Your task to perform on an android device: I will set a reminder for November 16 at 6 p.m. on the Google Tasks app to buy groceries.
Image 1: 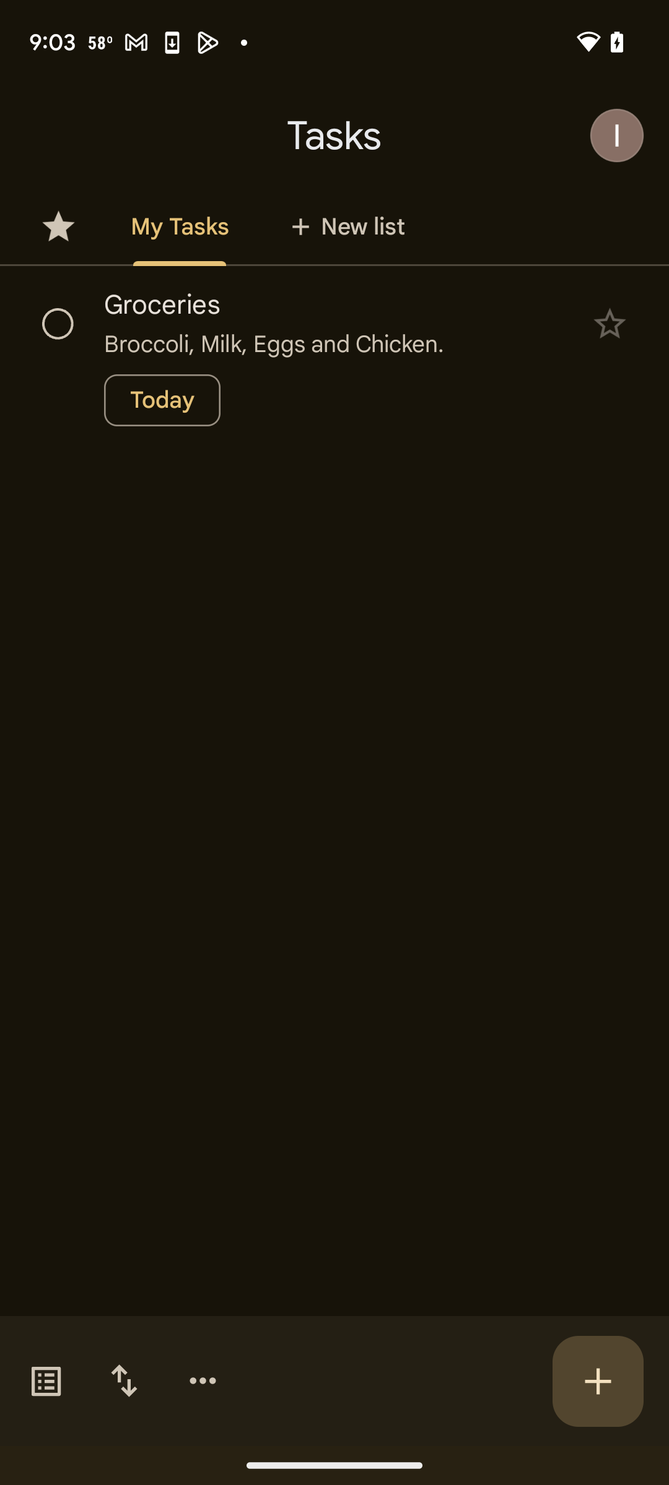
Click on Groceries
Step 1: click (334, 304)
Image 2: 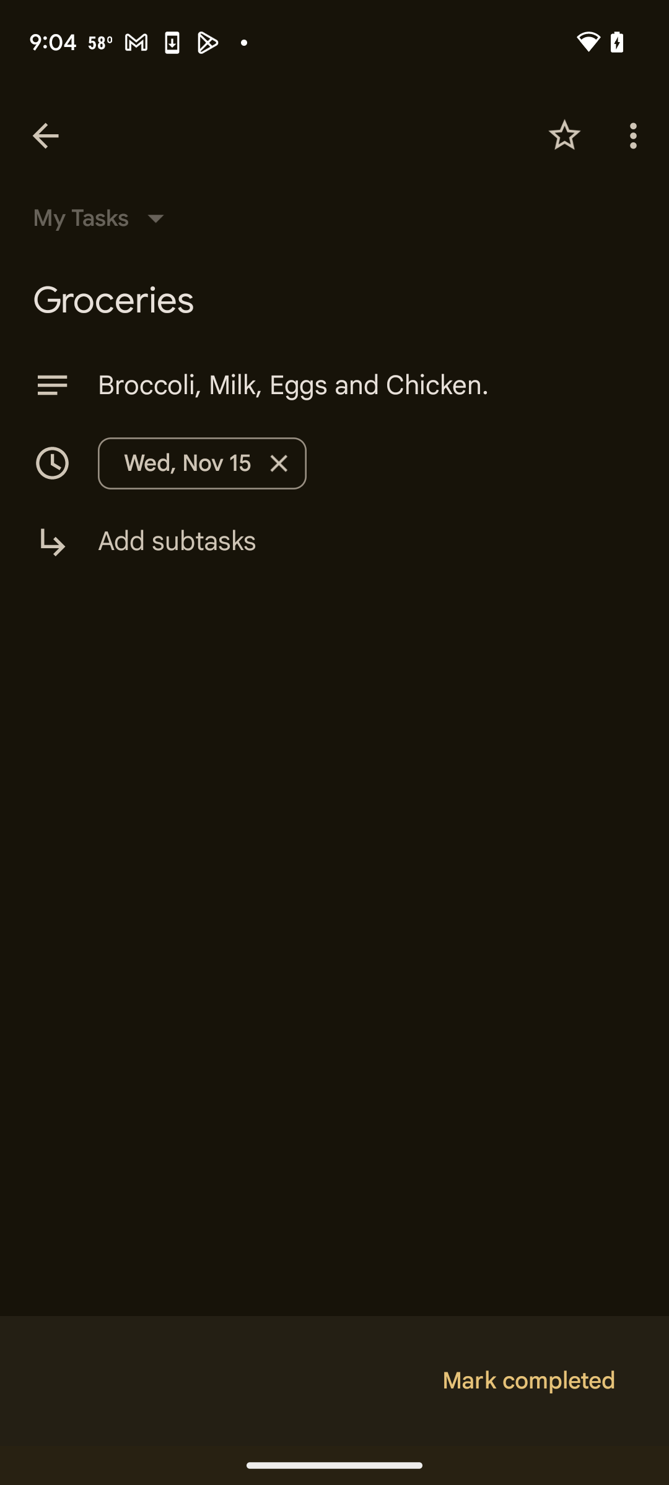
Click on the date
Step 2: click (202, 463)
Image 3: 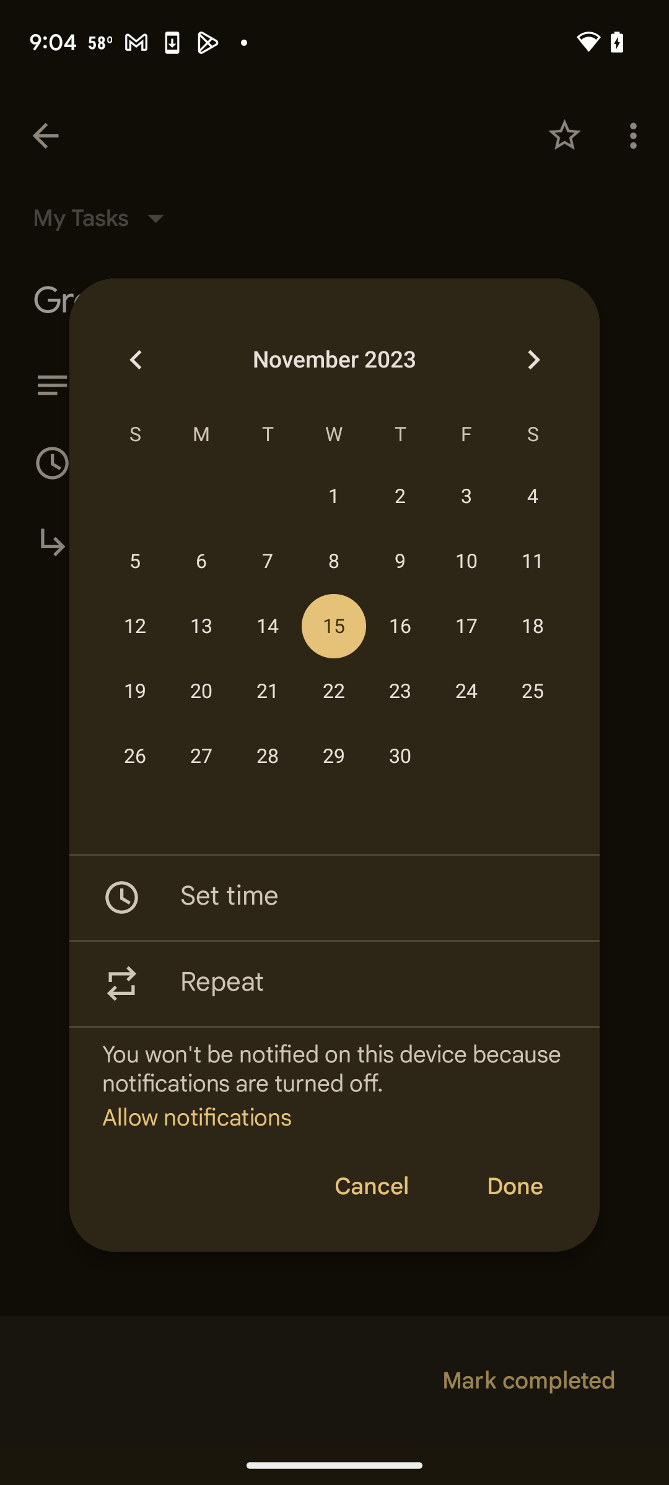
Select November 16
Step 3: click (400, 626)
Image 4: 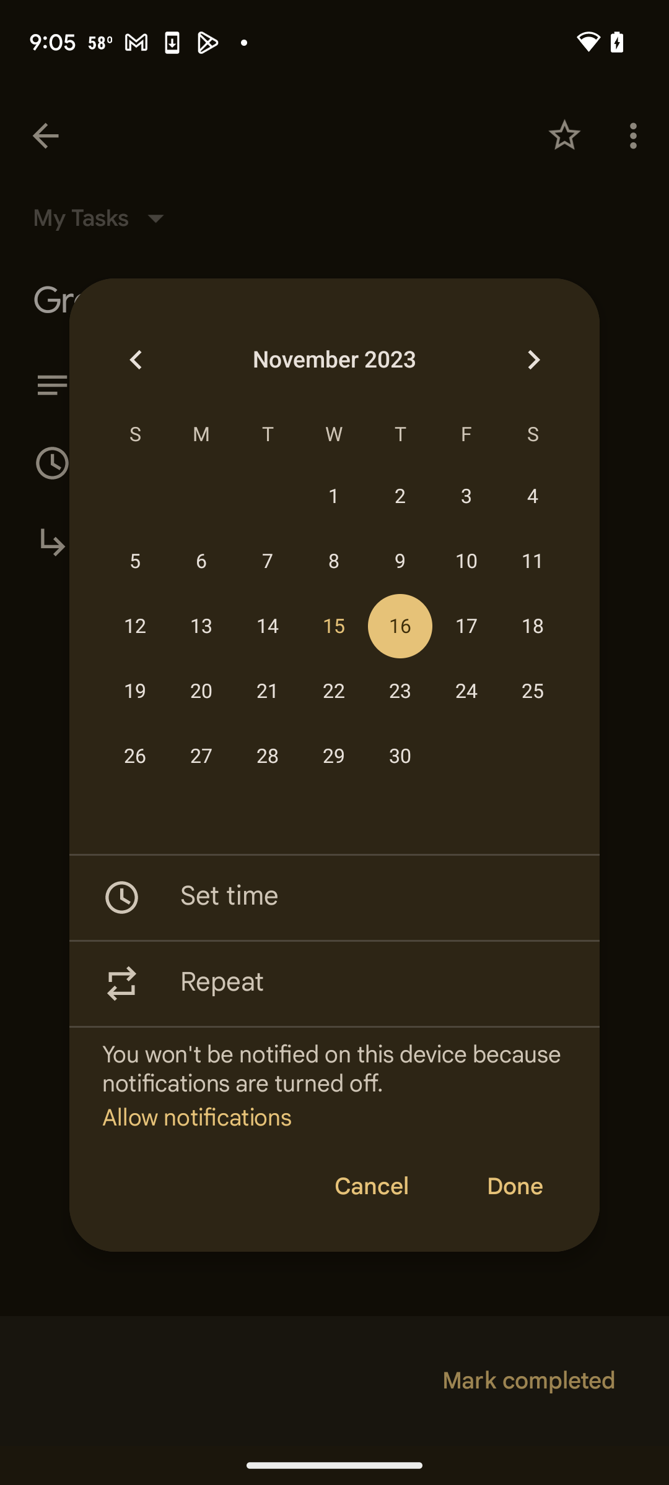
Click on set time
Step 4: click (367, 898)
Image 5: 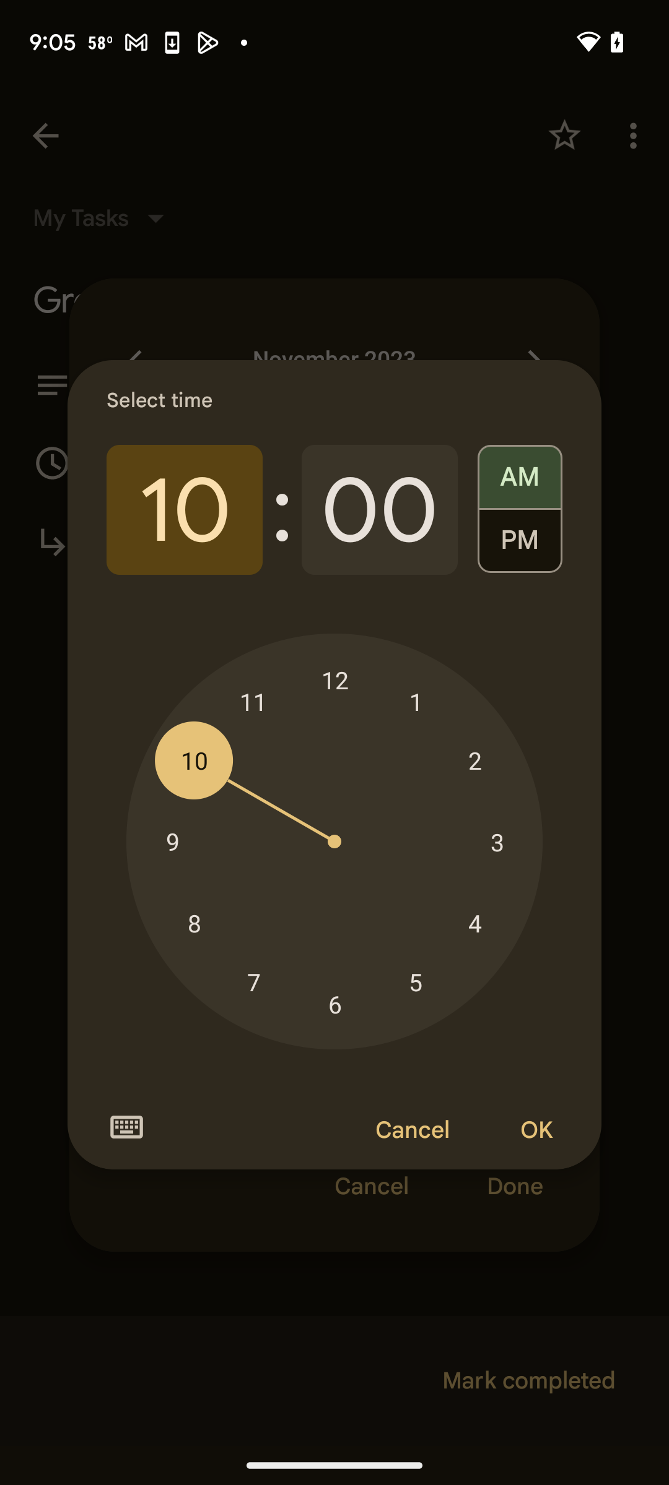
Click on 6 and select p.m.
Step 5: click (334, 1004)
Image 6: 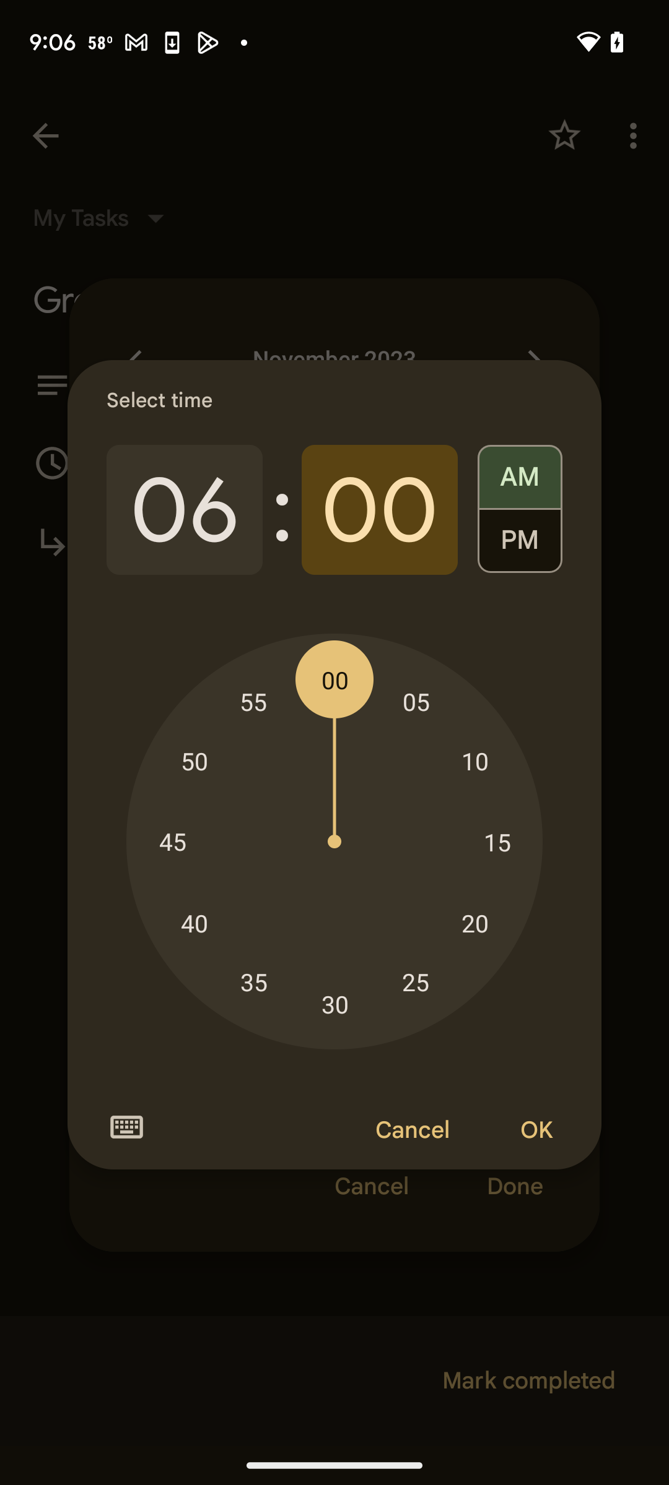
Click on 6 and select p.m.
Step 6: click (520, 547)
Image 7: 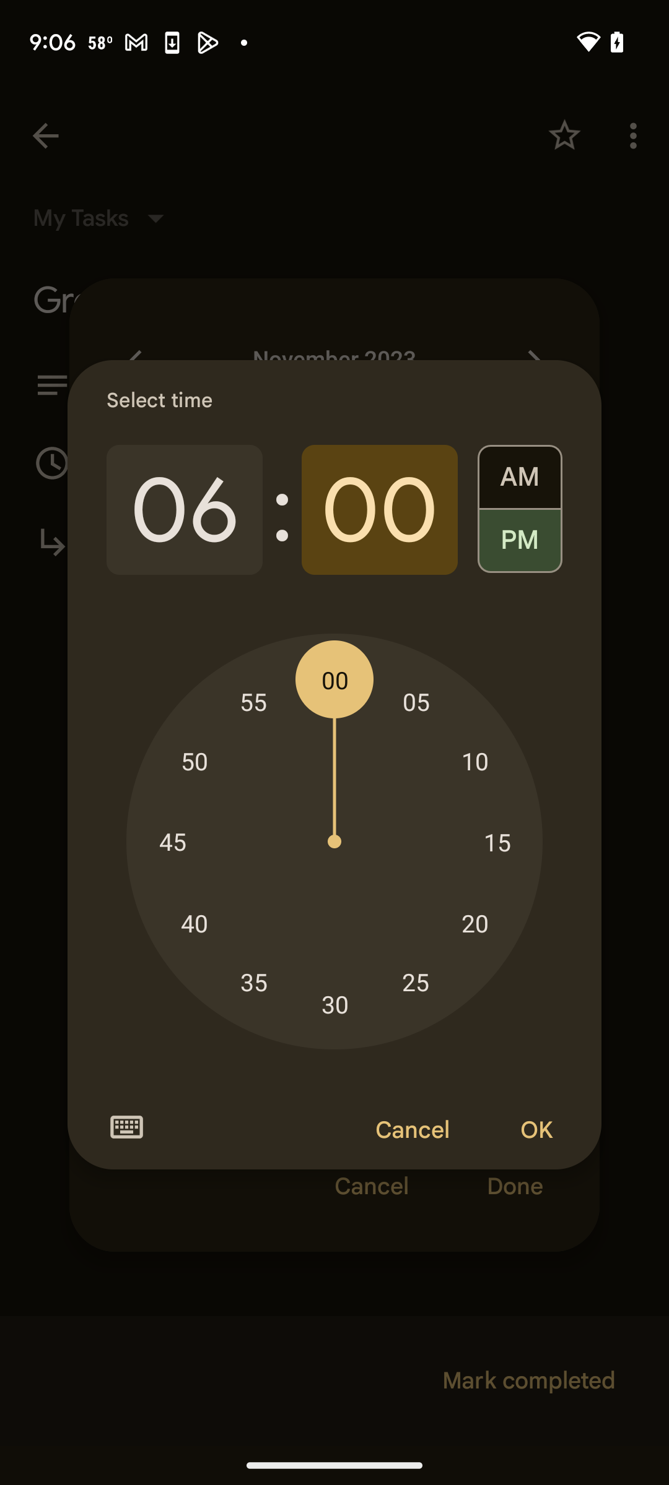
Click on 6 and select p.m.
Step 7: click (536, 1130)